Your task to perform on an android device: I want to see my progress; for that, I want to track how many calories I have burned today by walking . 
Image 1: 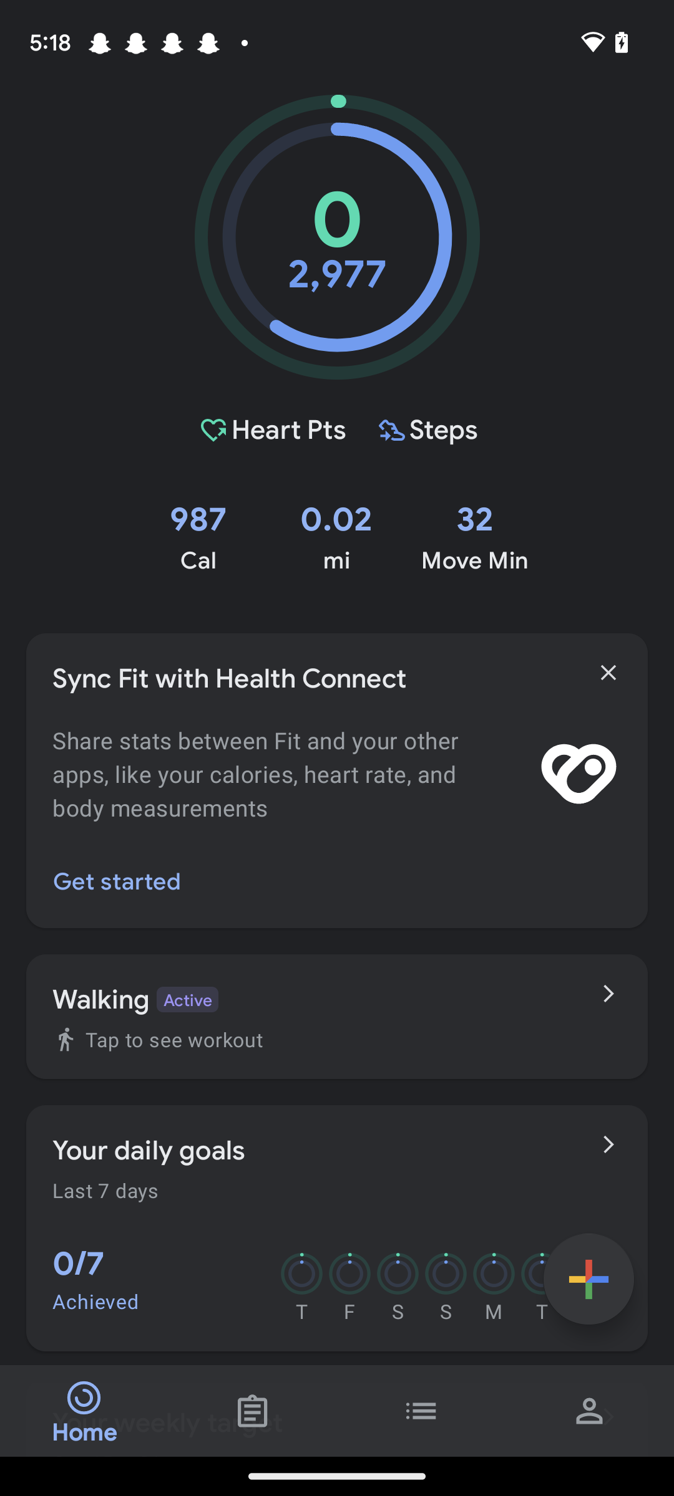
Click on the Text "cal".
Step 1: click (198, 560)